Your task to perform on an android device: Open the  Sportsuncle app and search Badminton Racket for my mother  
Image 0: 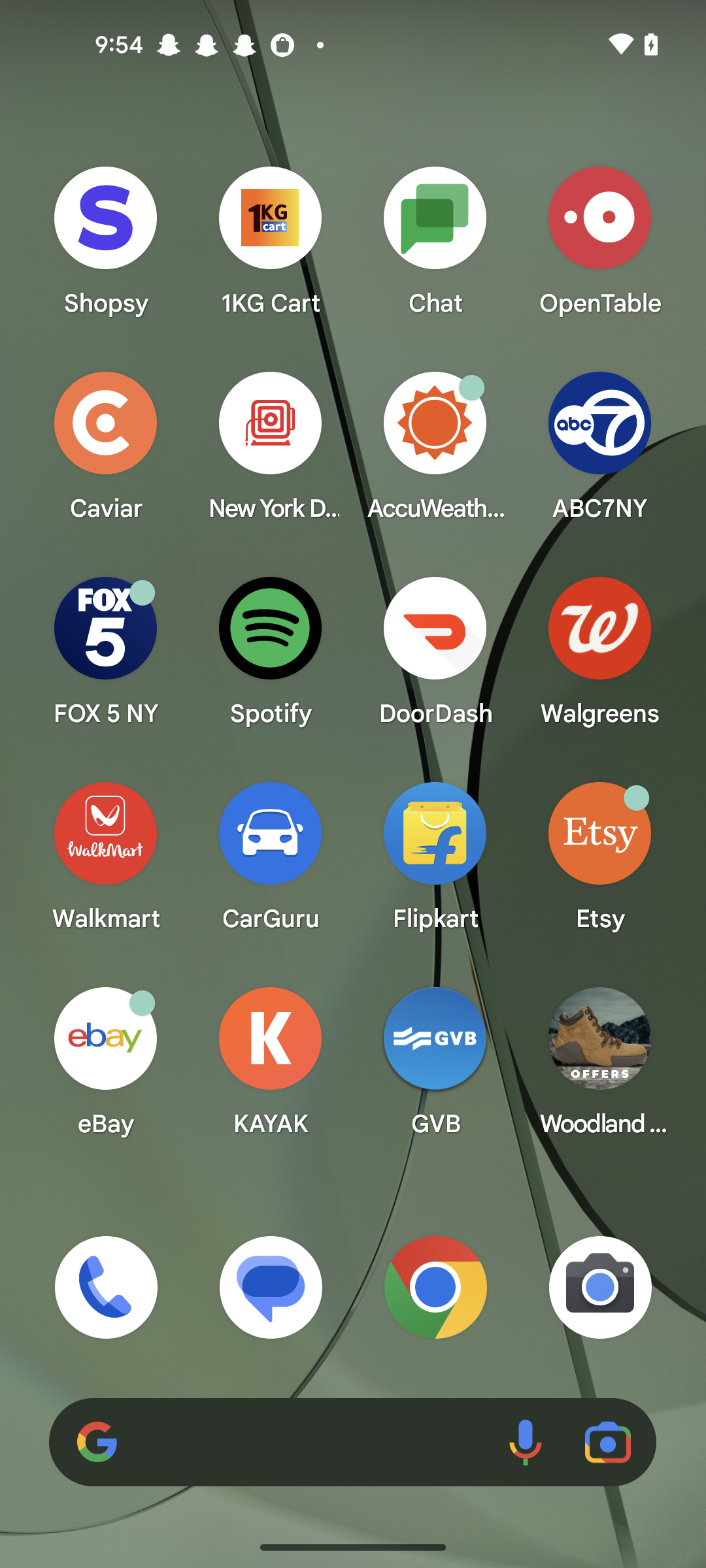
Open the Sportsuncle app
Step 0: open app "Sportsuncle"
Image 1: 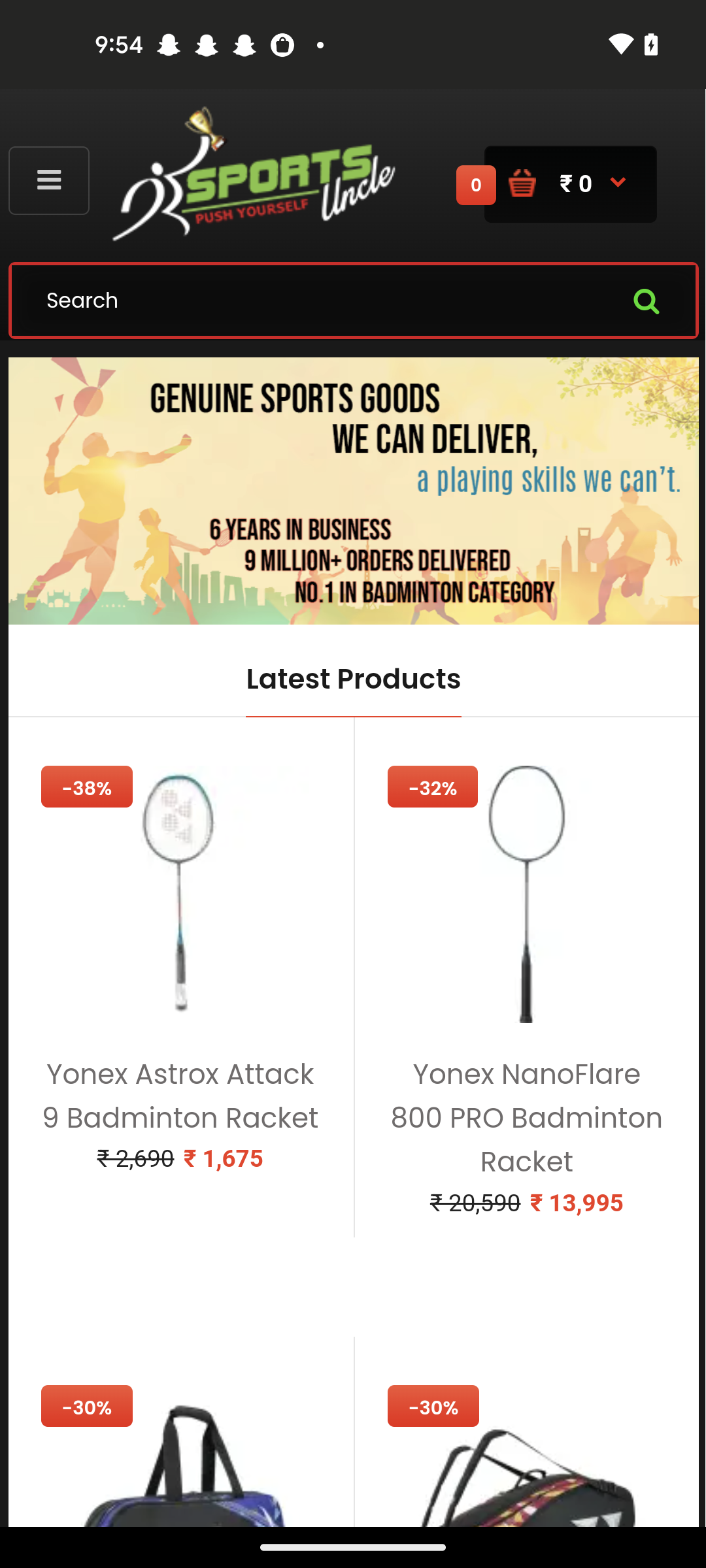
Click on the search icon
Step 1: click (352, 299)
Image 2: 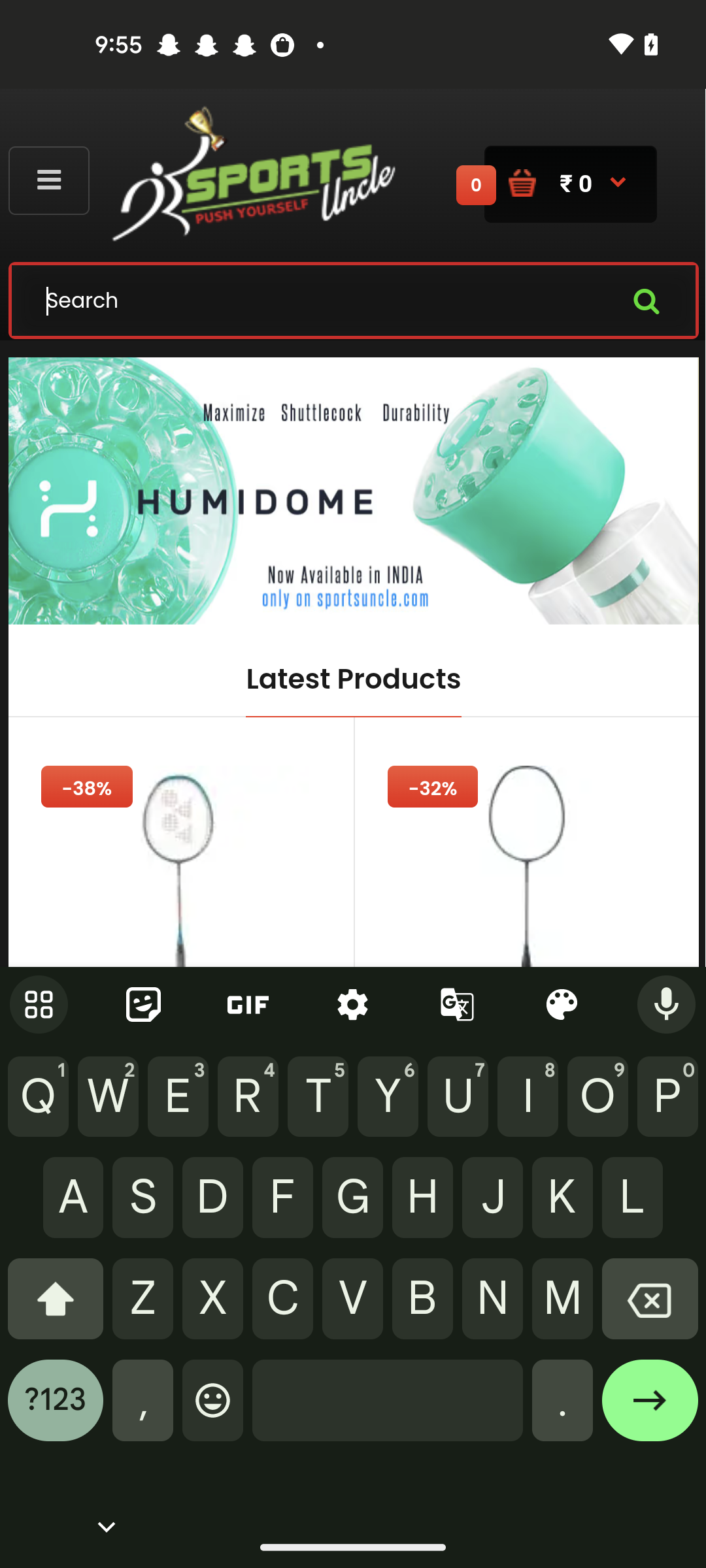
Enter a product as Badminton Racket
Step 2: type "Badminton Racket"
Image 3: 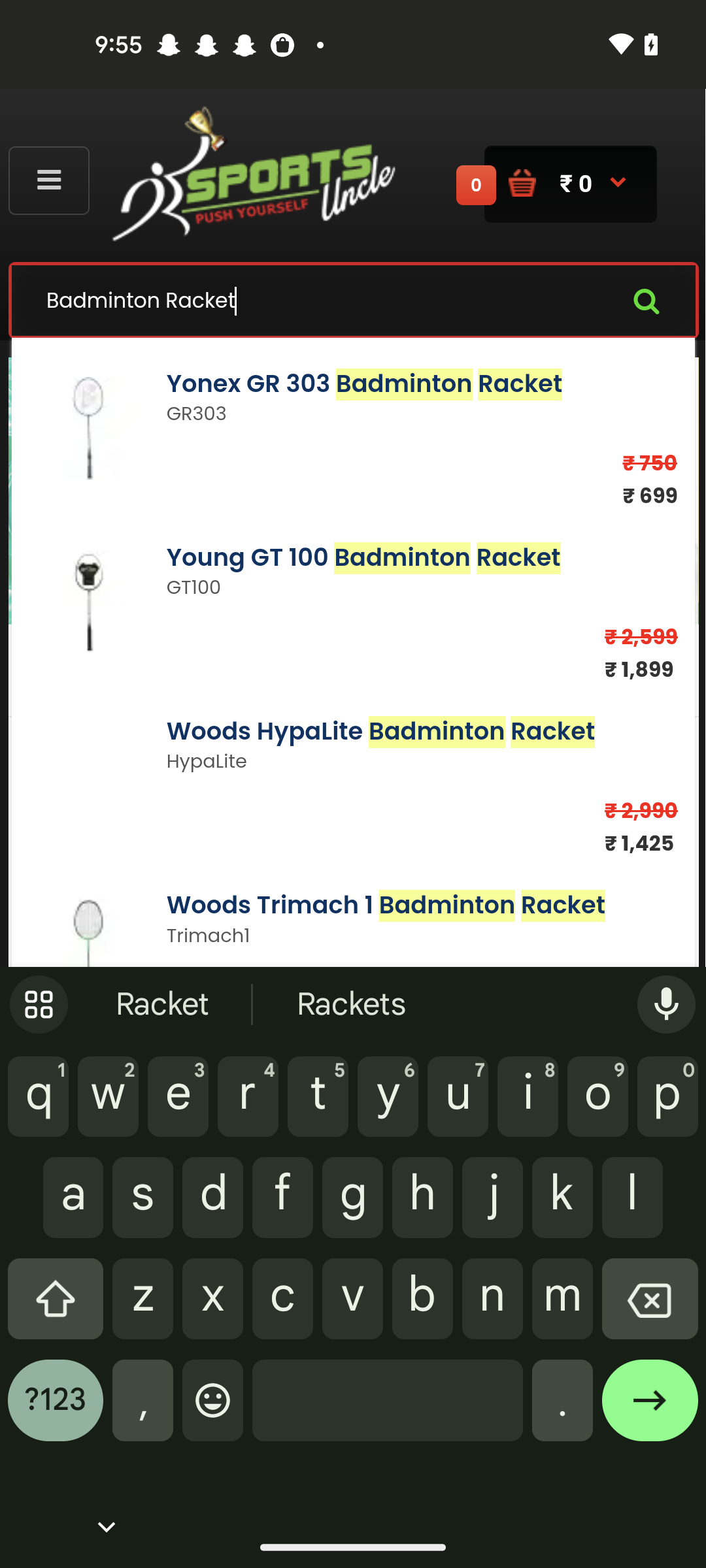
Click on the enter icon
Step 3: click (650, 1410)
Image 4: 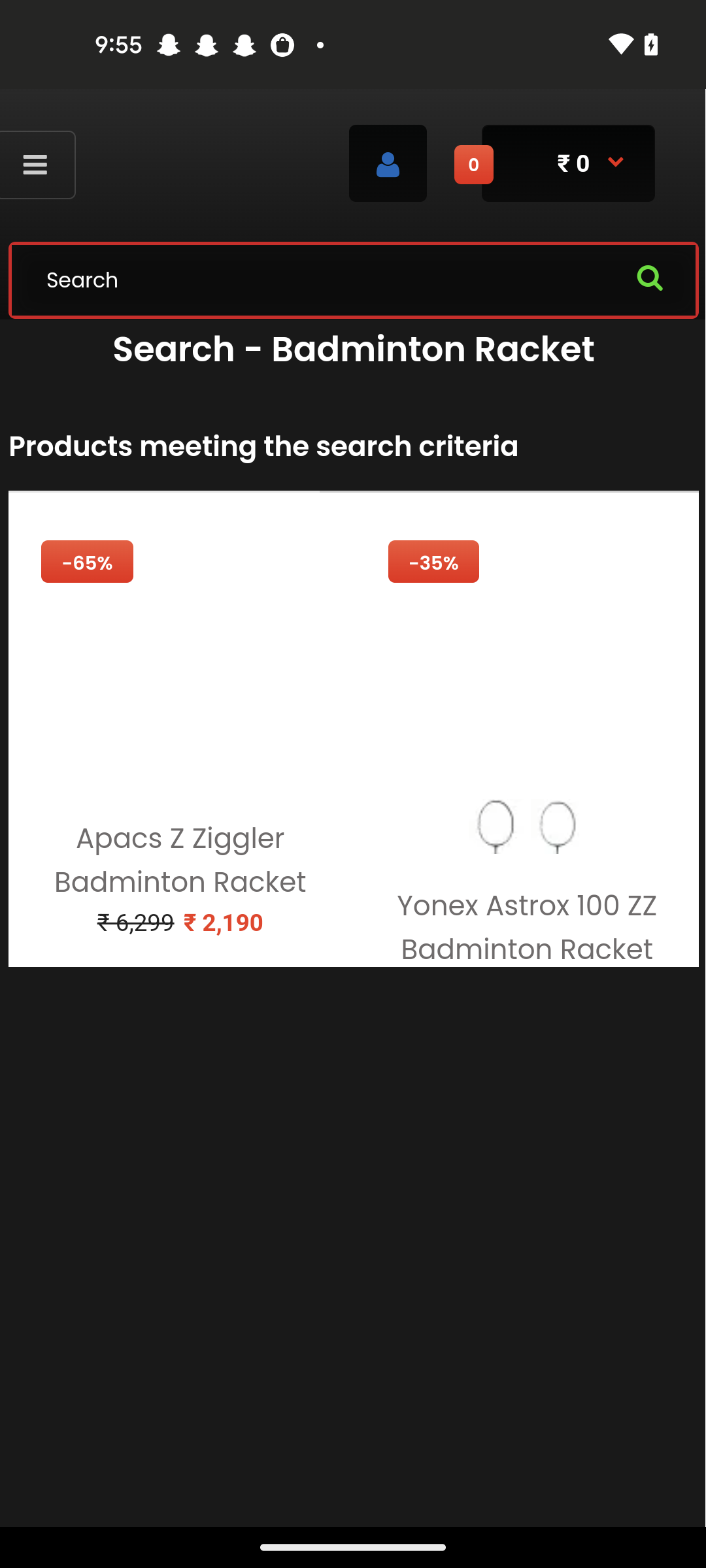
Click on the enter icon
Step 4: wait